Your task to perform on an android device: I have been wanting to talk to my friend who lives in London, and now I am thinking of calling her. Open the clock app to check what time it is in London.
Image 0: 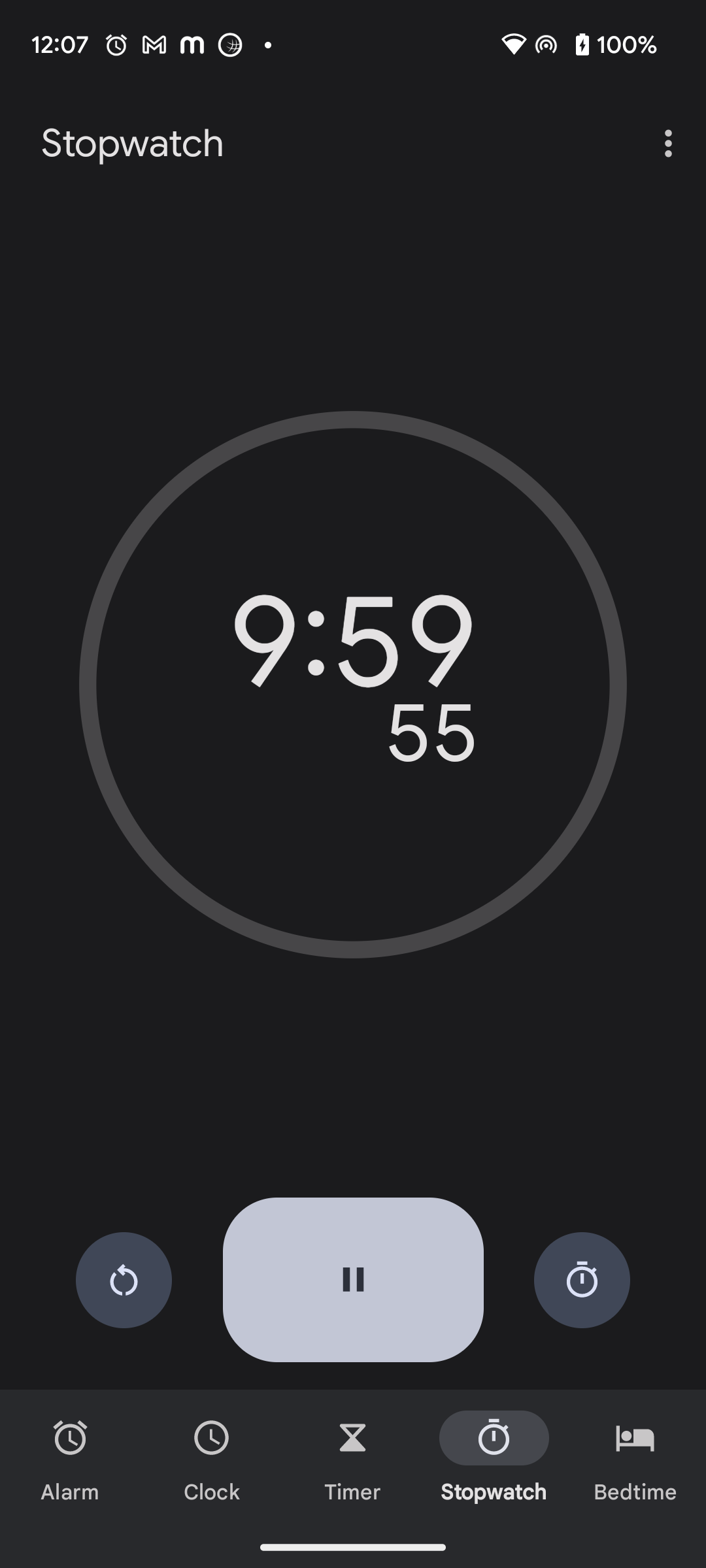
Click on the clock option at the bottom of the screen.
Step 0: click (212, 1458)
Image 1: 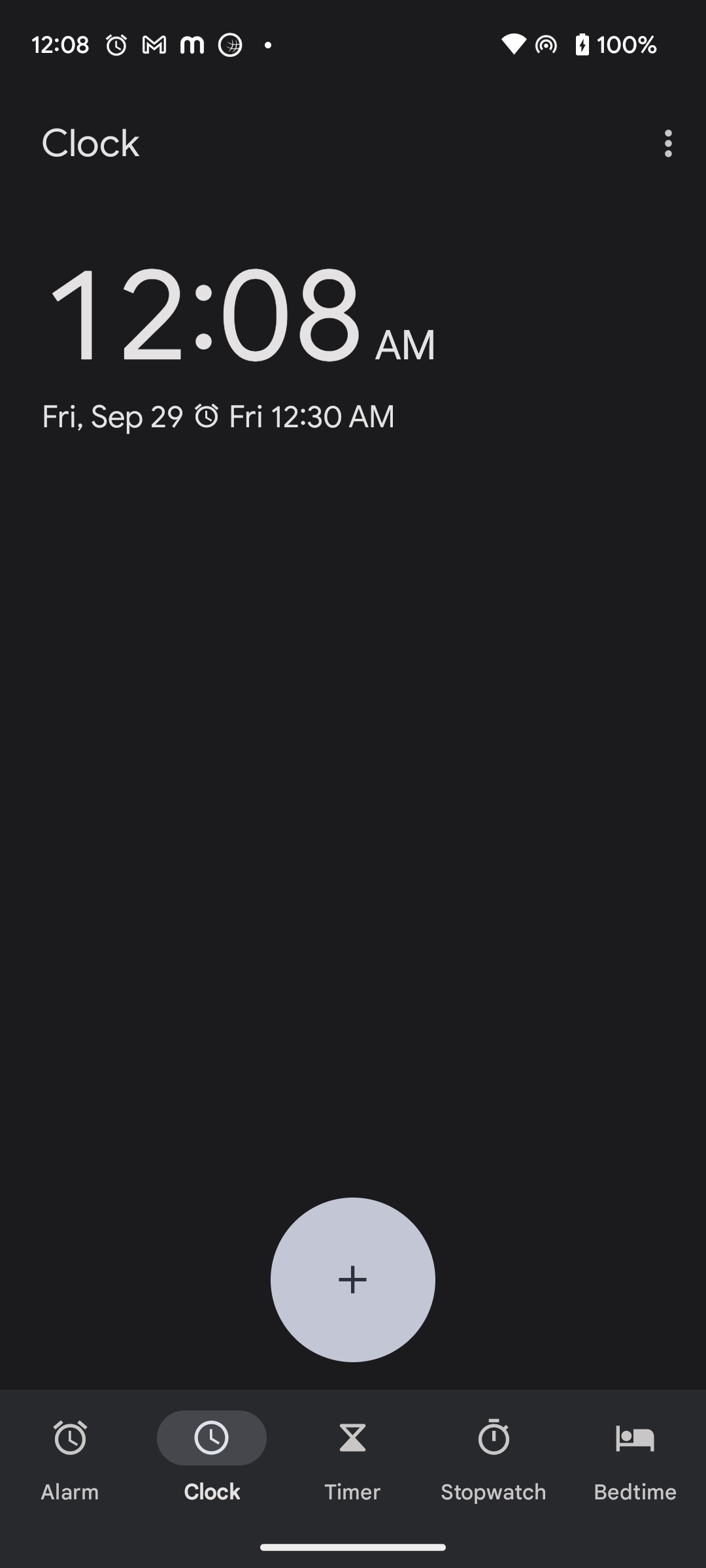
Click on the add icon at the bottom of the screen.
Step 1: click (353, 1279)
Image 2: 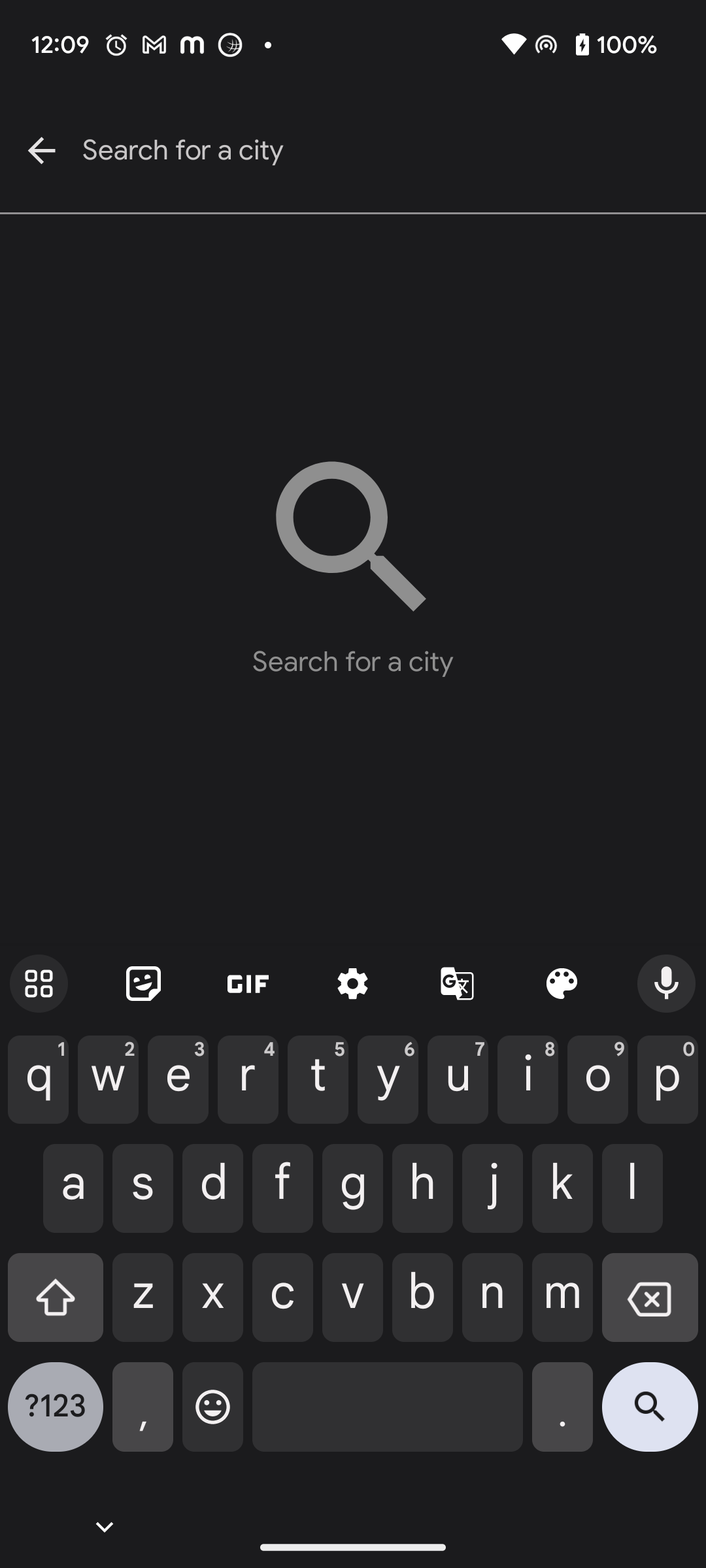
Type London as the name of the city.
Step 2: type "London"
Image 3: 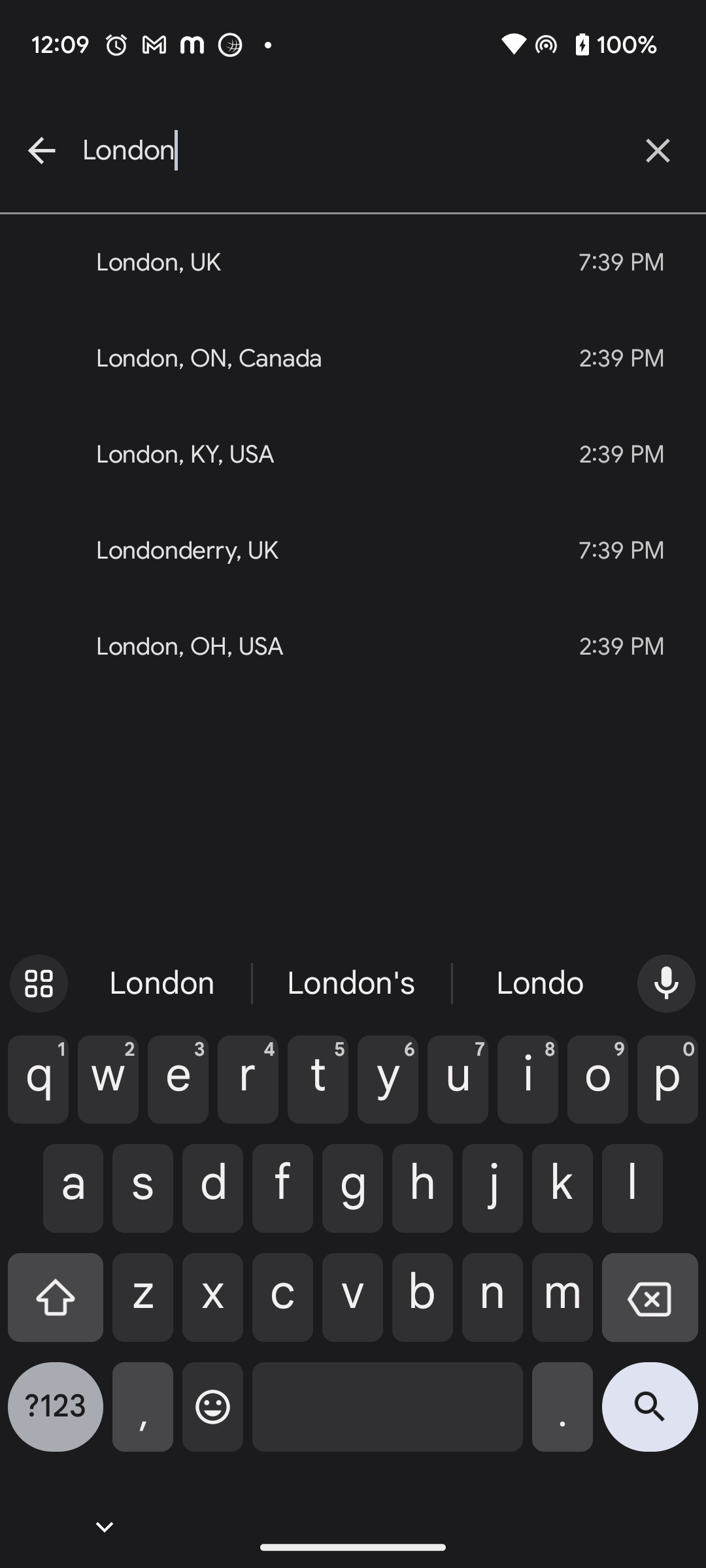
Click London, Uk suggestion on the screen.
Step 3: click (310, 262)